Your task to perform on an android device: I would like to add the red color in a large square shape
Image 0: 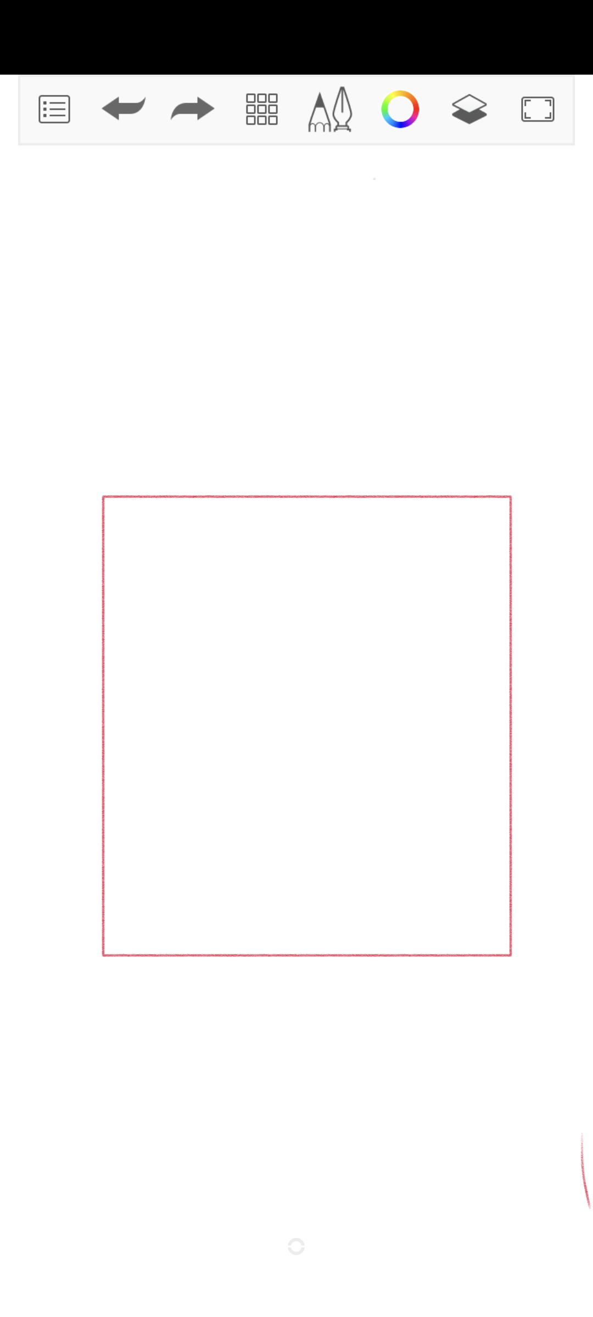
Click on the more icon 
Step 0: click (261, 109)
Image 1: 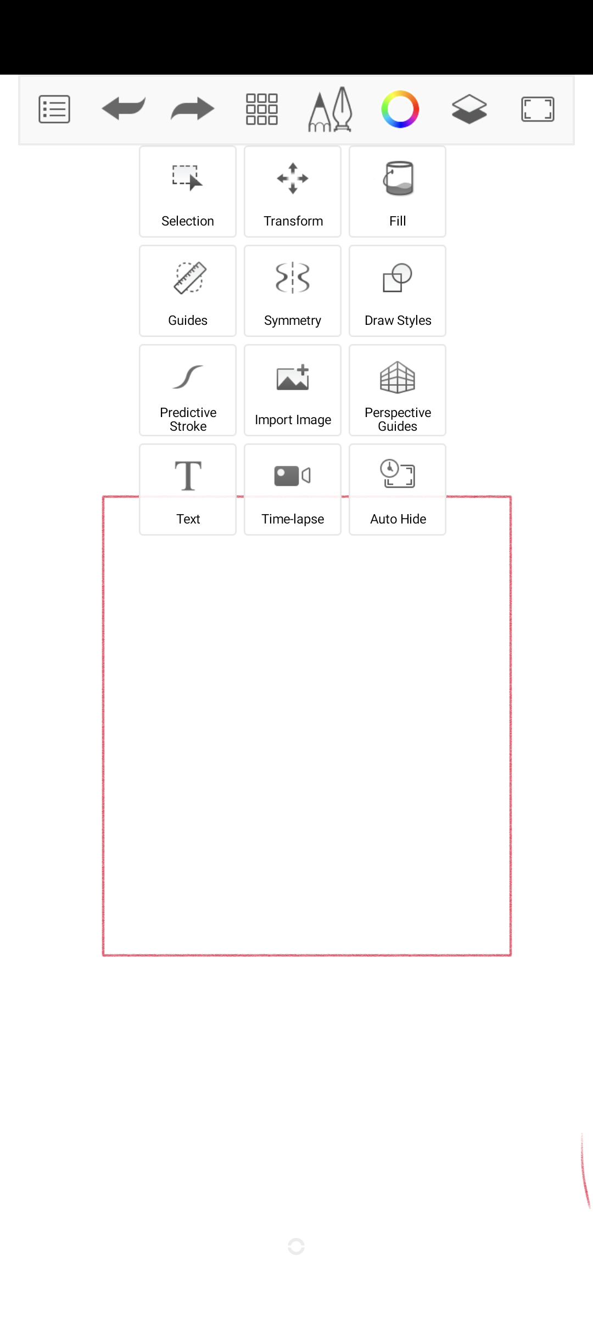
 Click on the fill icon 
Step 1: click (396, 178)
Image 2: 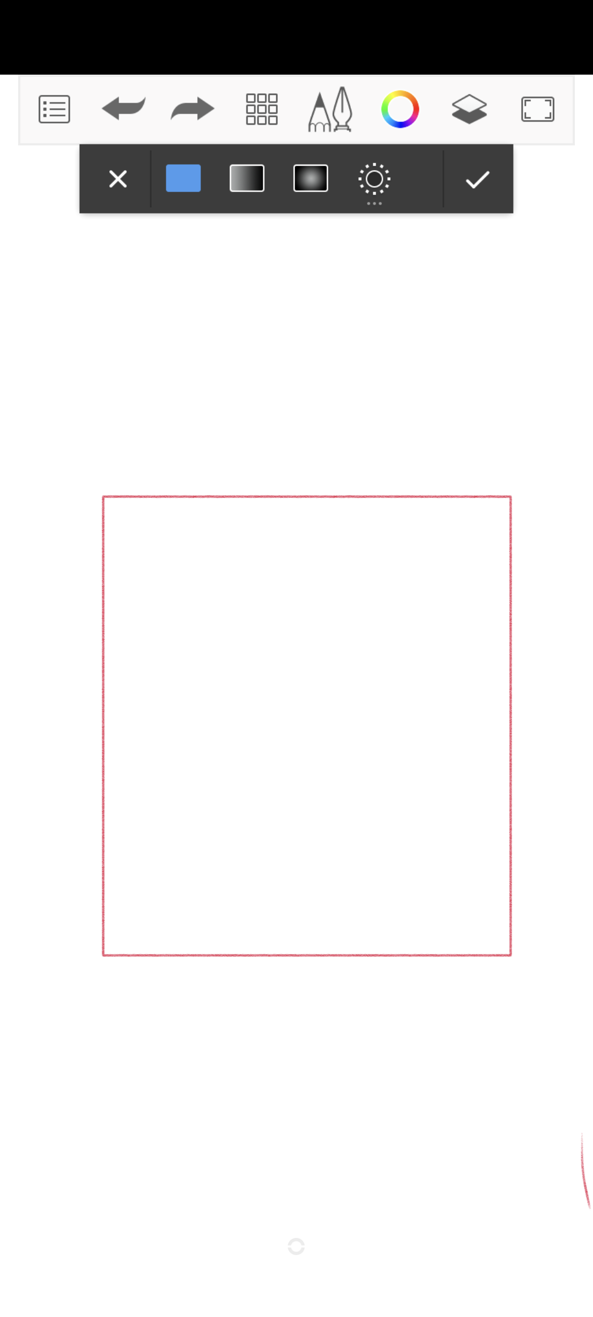
Click on the three dots icon 
Step 2: click (374, 179)
Image 4: 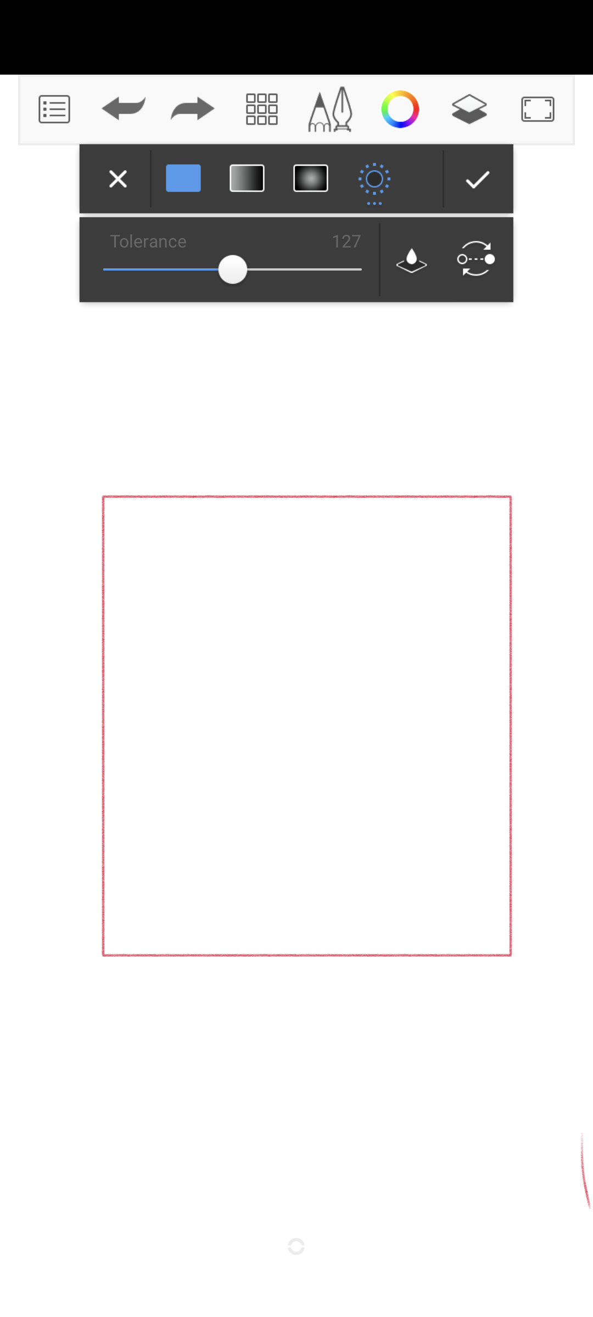
Click on the layer icon
Step 4: wait
Image 5: 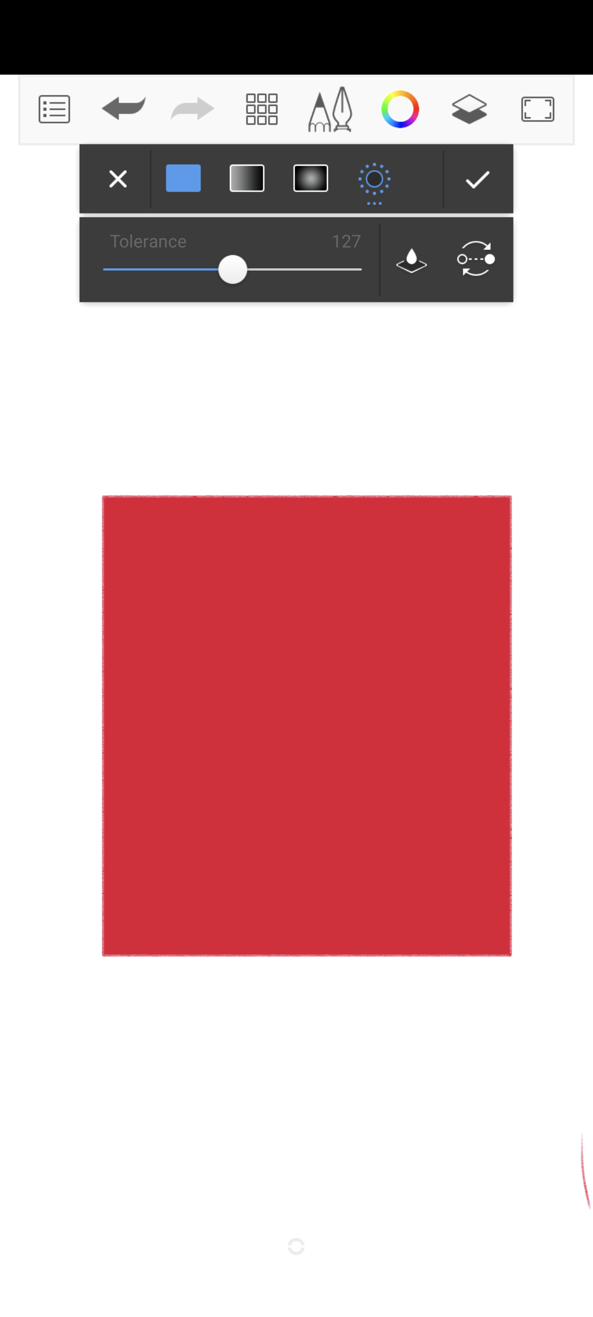
Click on the tick icon 
Step 5: click (475, 179)